Your task to perform on an android device: Sign out of the Mondly languages app.
Image 0: 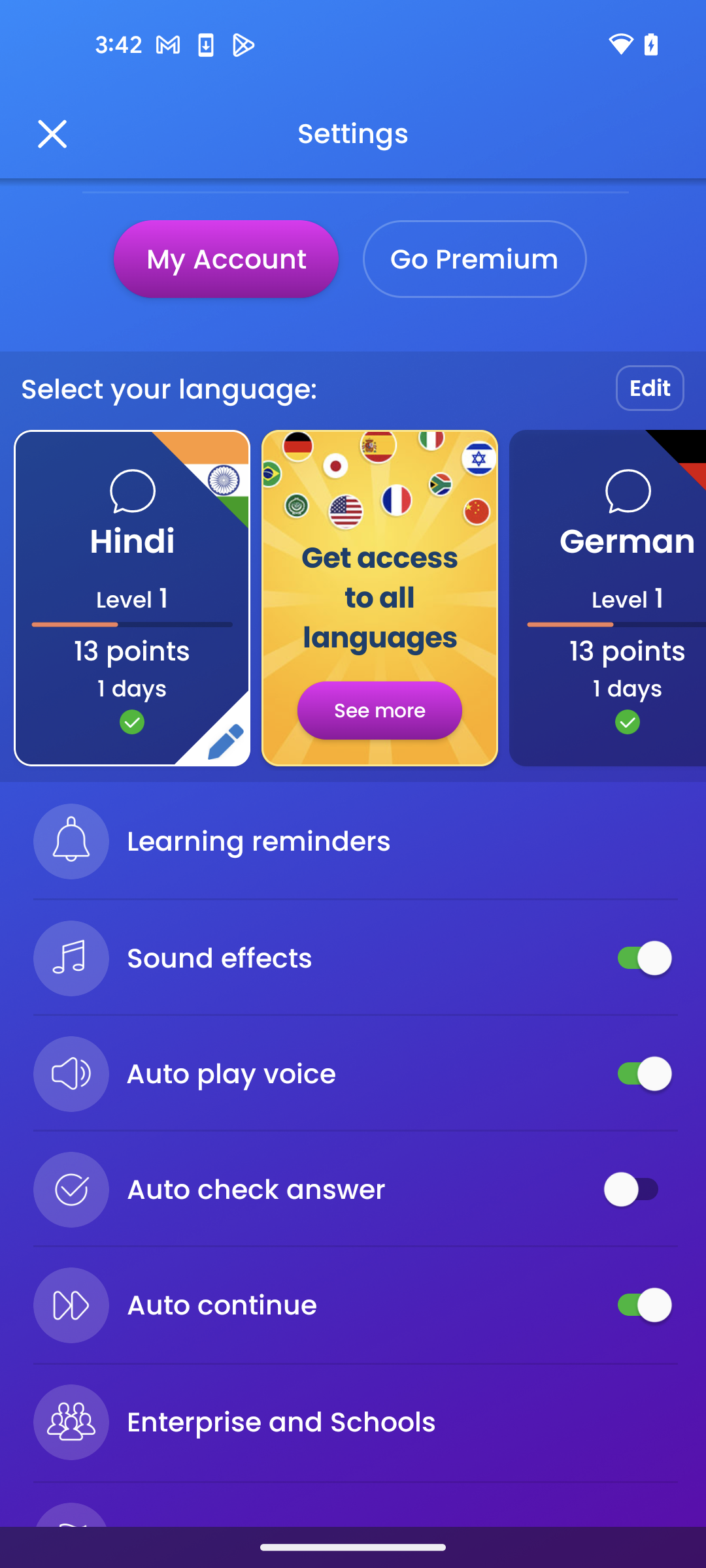
Click on My Account 
Step 0: click (226, 259)
Image 1: 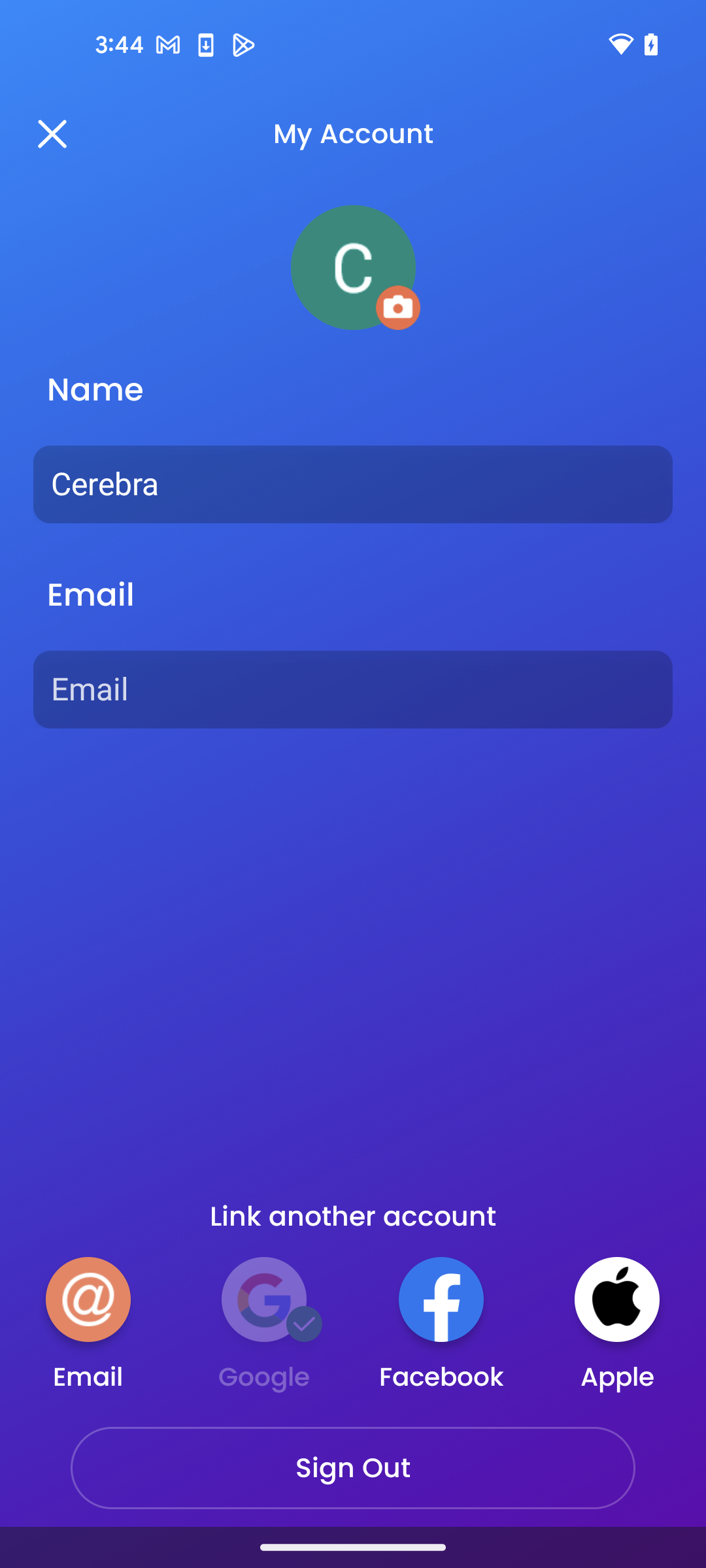
Click on Sign Out at the bottom of the screen
Step 1: click (352, 1468)